Your task to perform on an android device: I'd like to change the Party alarm time to 12 pm rather than 11 am sunday as there won't be any work to do.
Image 0: 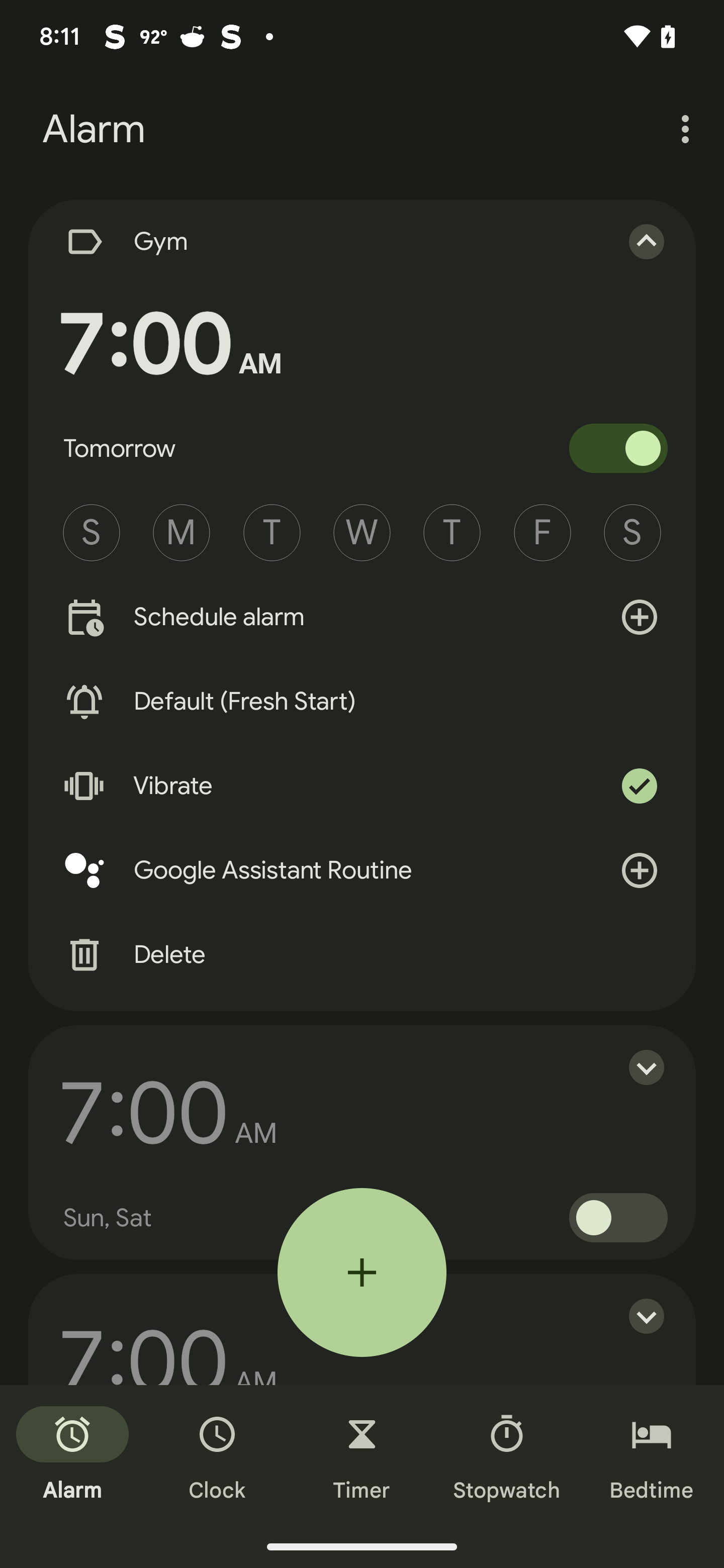
Scroll up on the screen
Step 0: scroll down
Image 1: 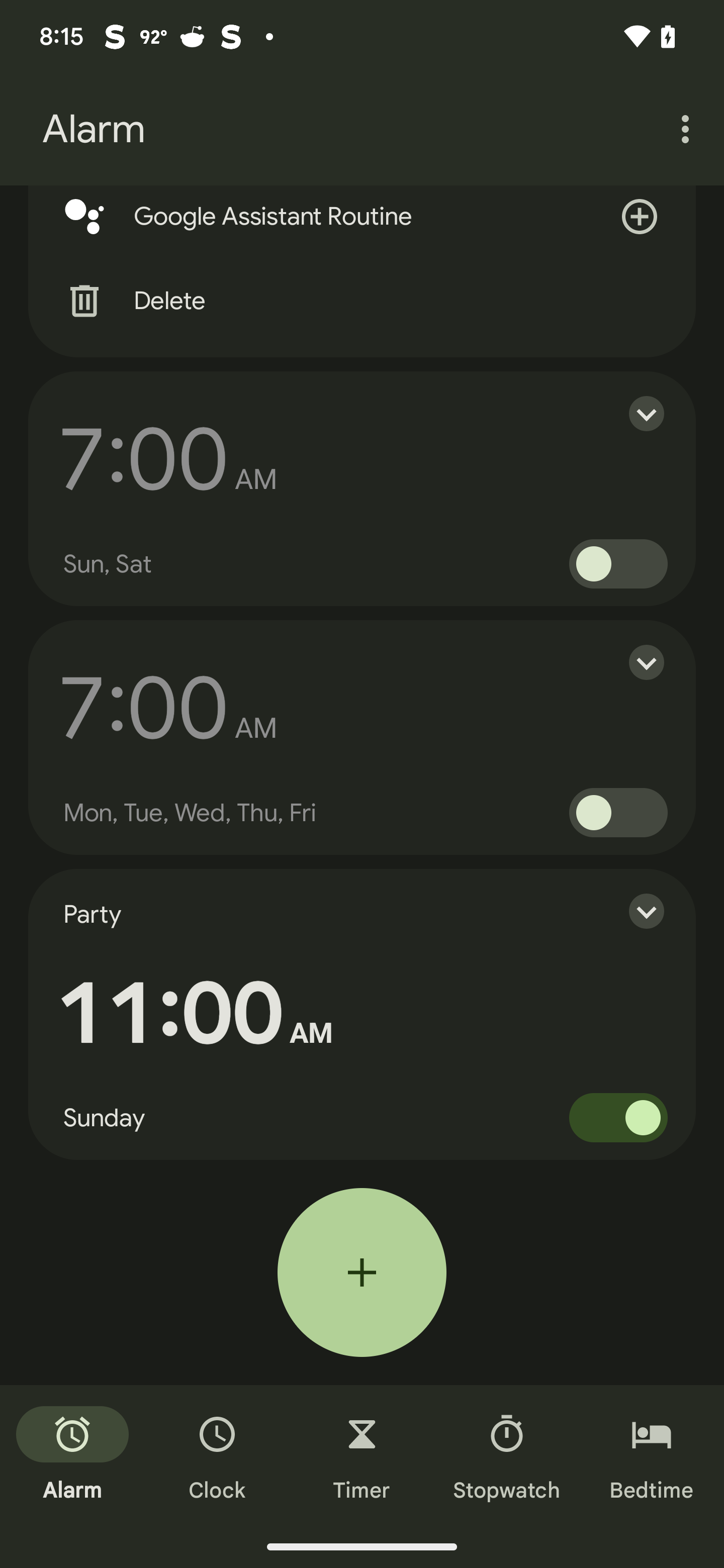
Click on the party alarm 
Step 1: click (632, 911)
Image 2: 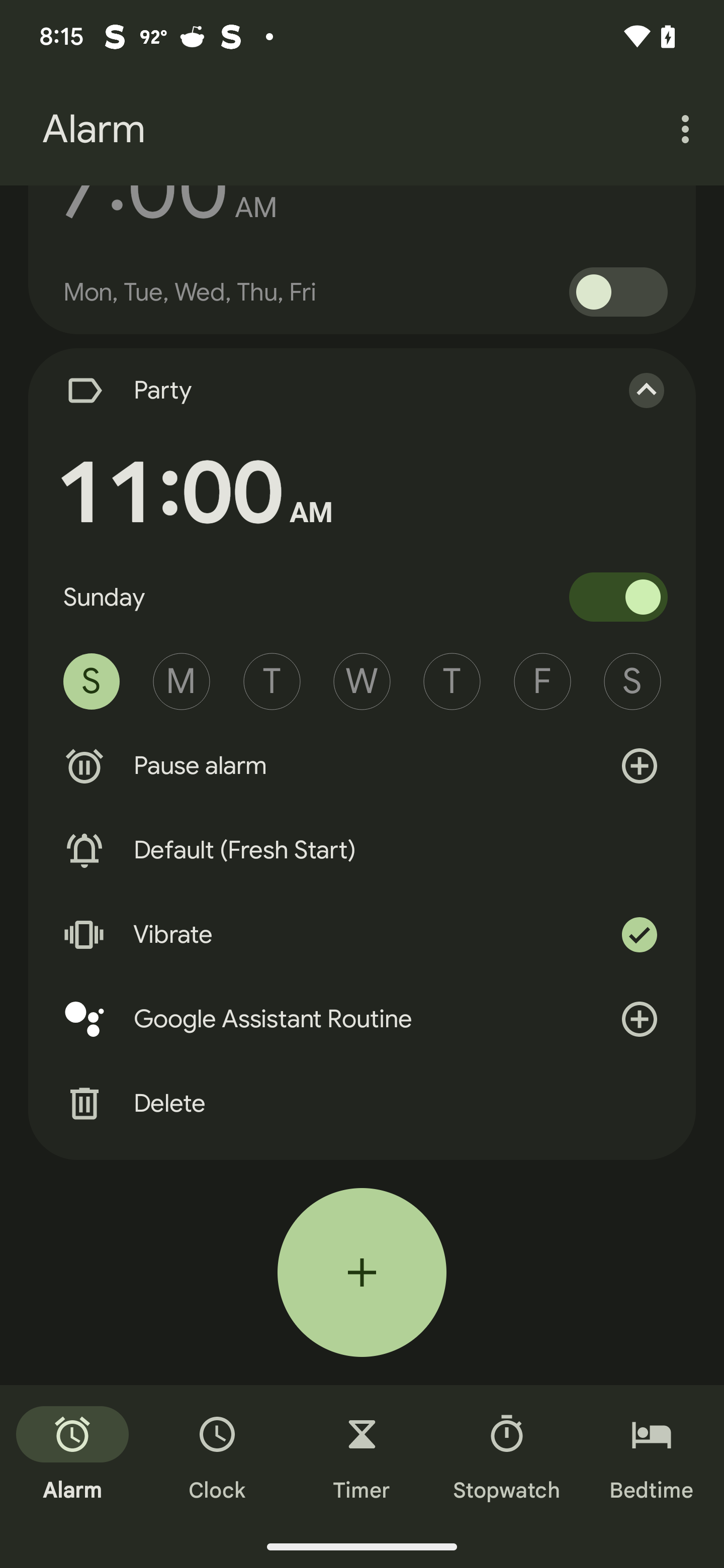
Click on the time
Step 2: click (194, 494)
Image 3: 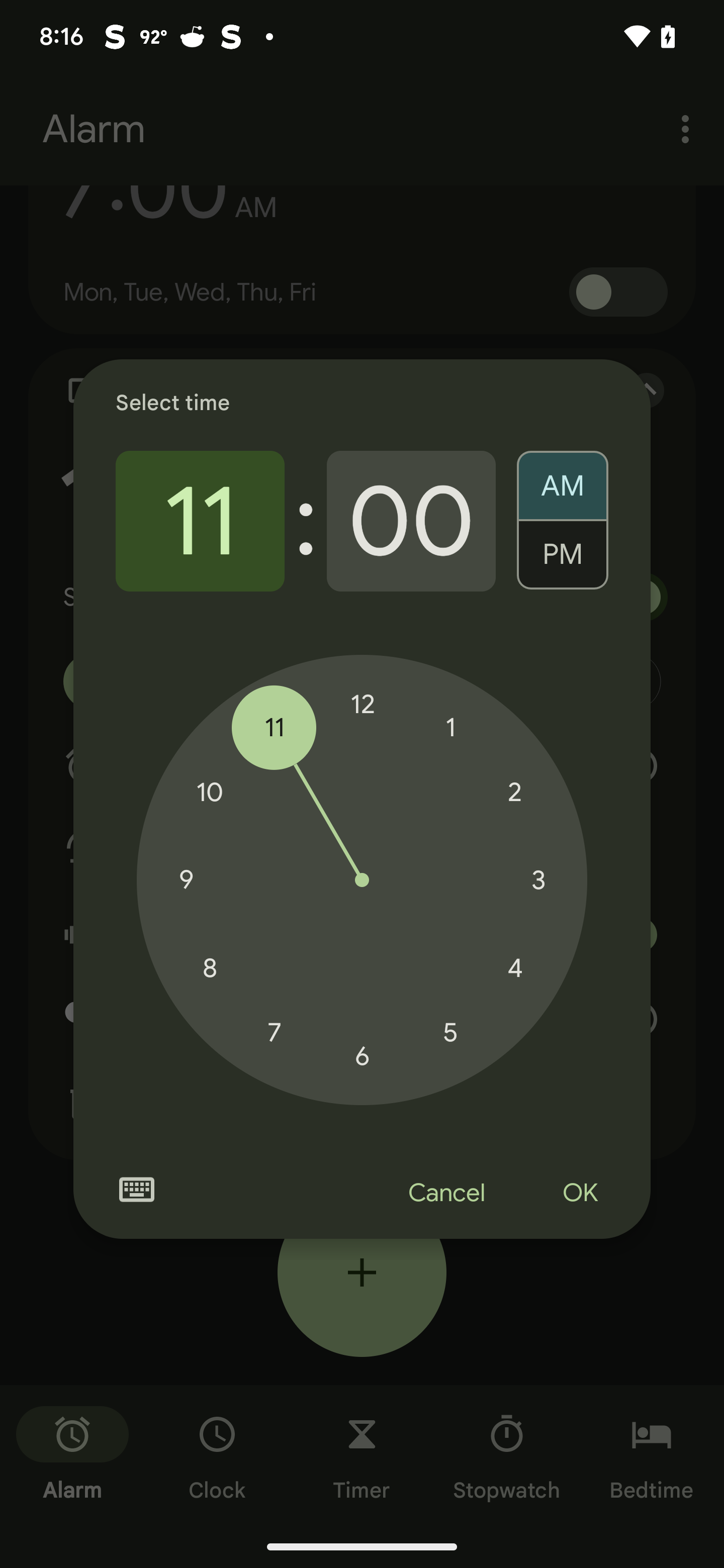
set a time at 12 pm 
Step 3: click (363, 705)
Image 4: 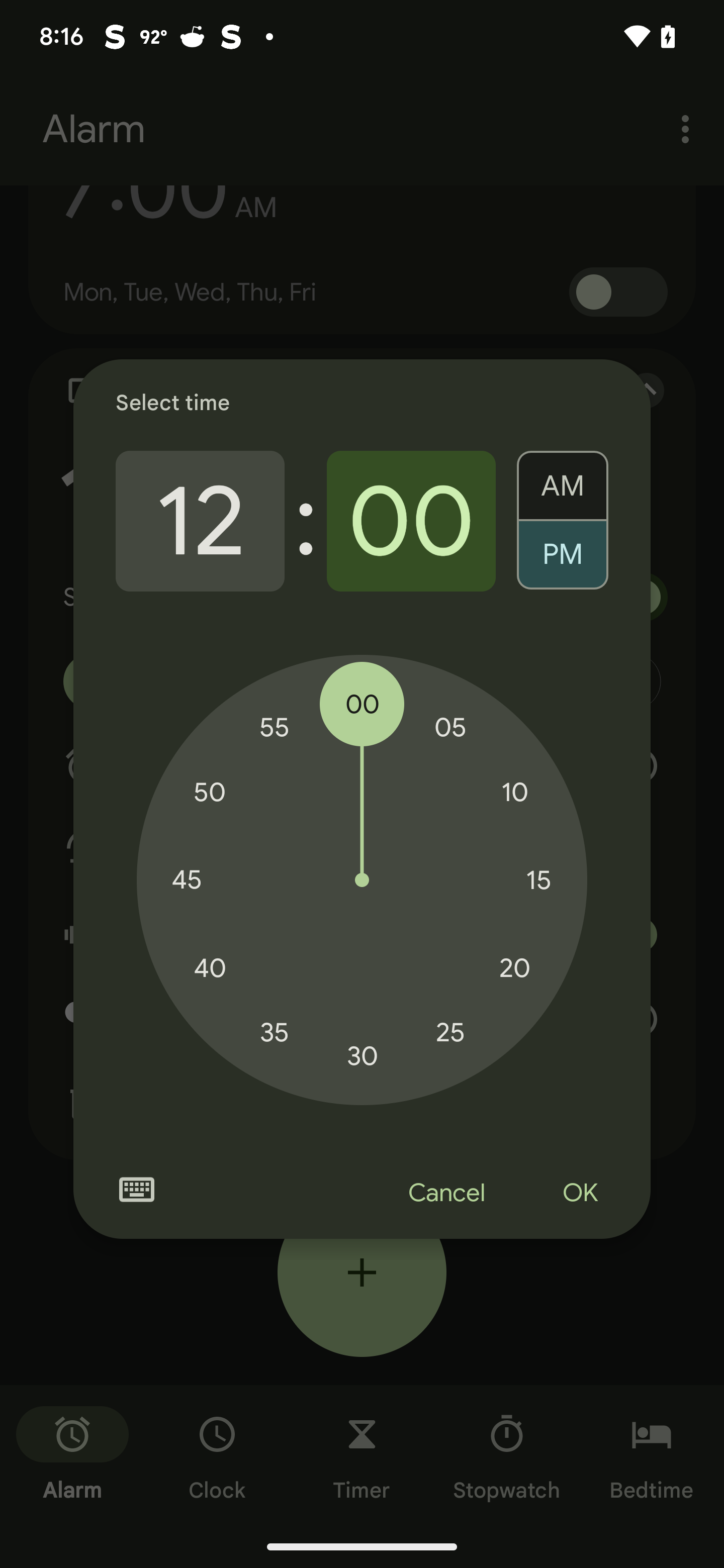
Click on the ok button
Step 4: click (580, 1193)